Your task to perform on an android device: It's time to switch as I'm sick of the outdated styles. In the Flipkart app, choose Synthetic as the Outer Material of the shoe.
Image 0: 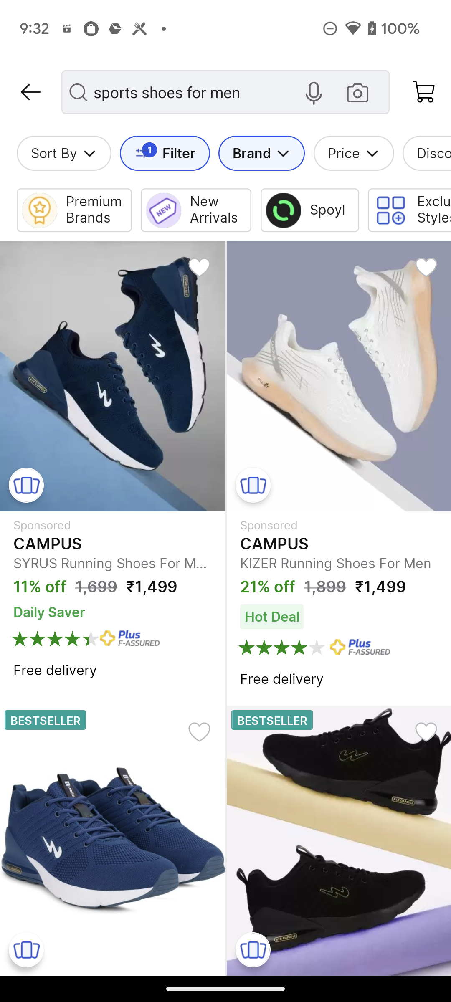
Click on the Filter option
Step 0: click (162, 155)
Image 1: 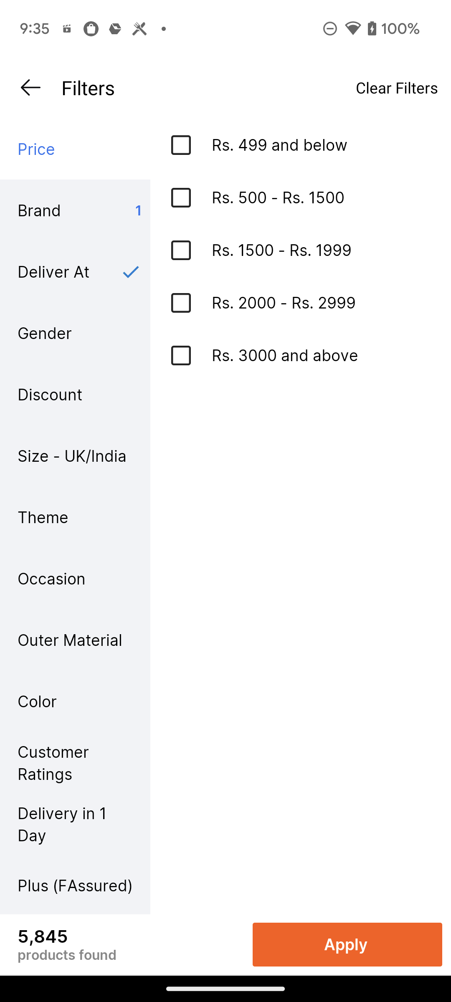
Click on the Outer Material Filter
Step 1: click (75, 640)
Image 2: 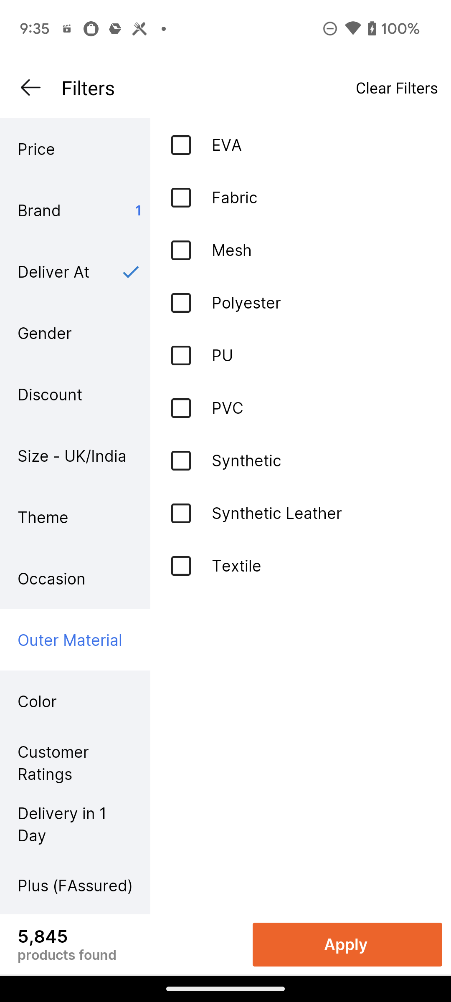
Select outer material as Synthetic
Step 2: click (182, 460)
Image 3: 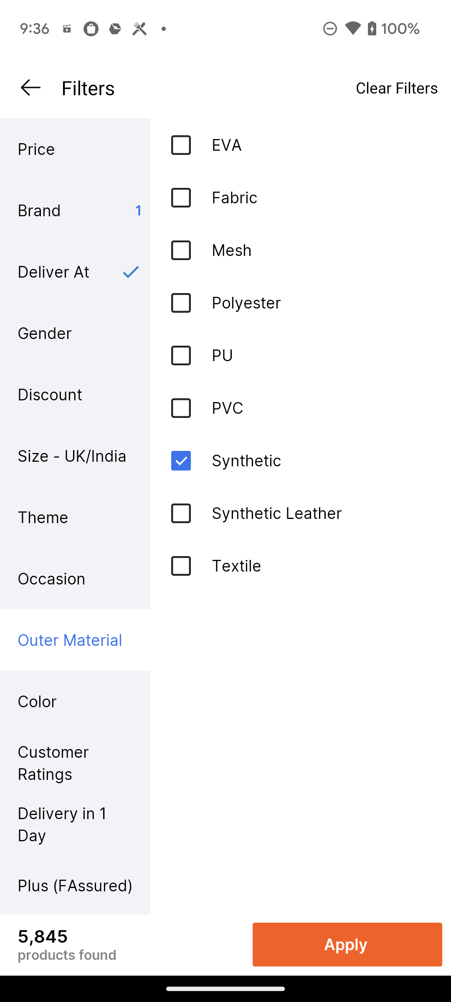
Click on the Apply button at the bottom right corner of the screen
Step 3: click (317, 944)